Your task to perform on an android device: In the Simple Habit app, Set a timer for 10 minutes for meditation and Complete the activity
Image 0: 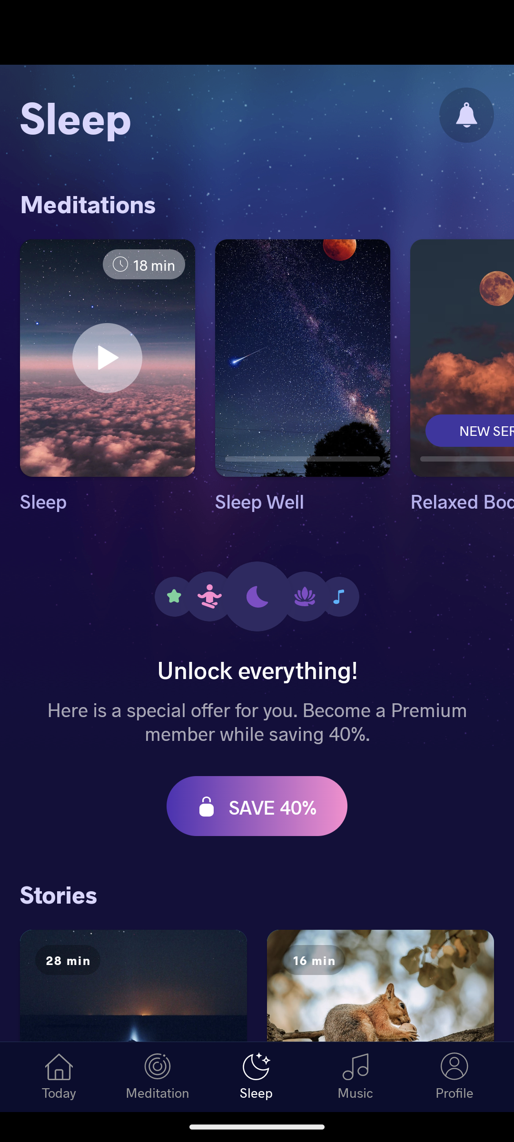
Open the Simple Habit app
Step 0: open app "Simple Habit"
Image 1: 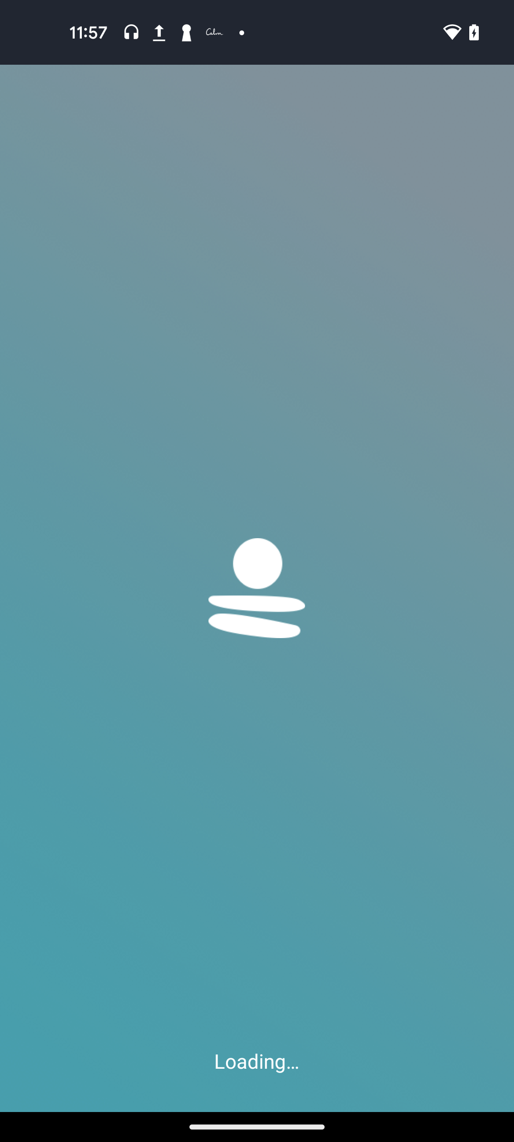
Open the Simple Habit app
Step 1: wait
Image 2: 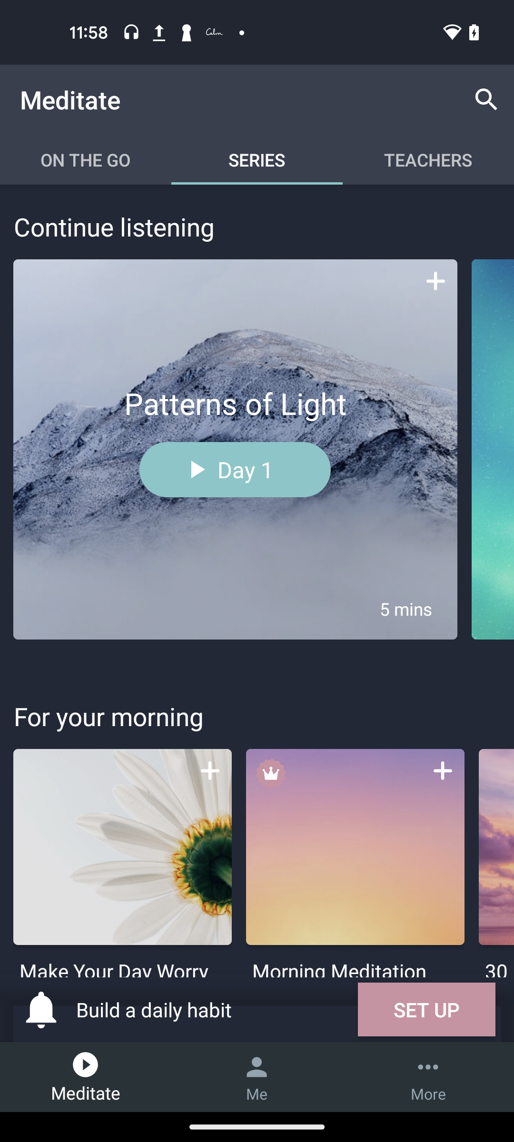
Click on the on the go section 
Step 2: click (85, 159)
Image 3: 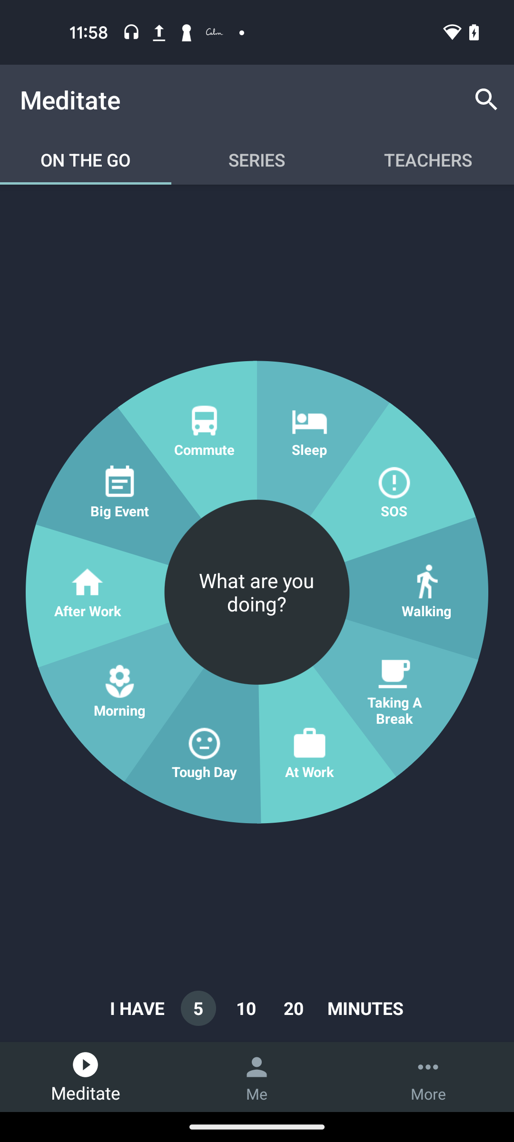
Set the timer for 10 minutes
Step 3: click (246, 1008)
Image 4: 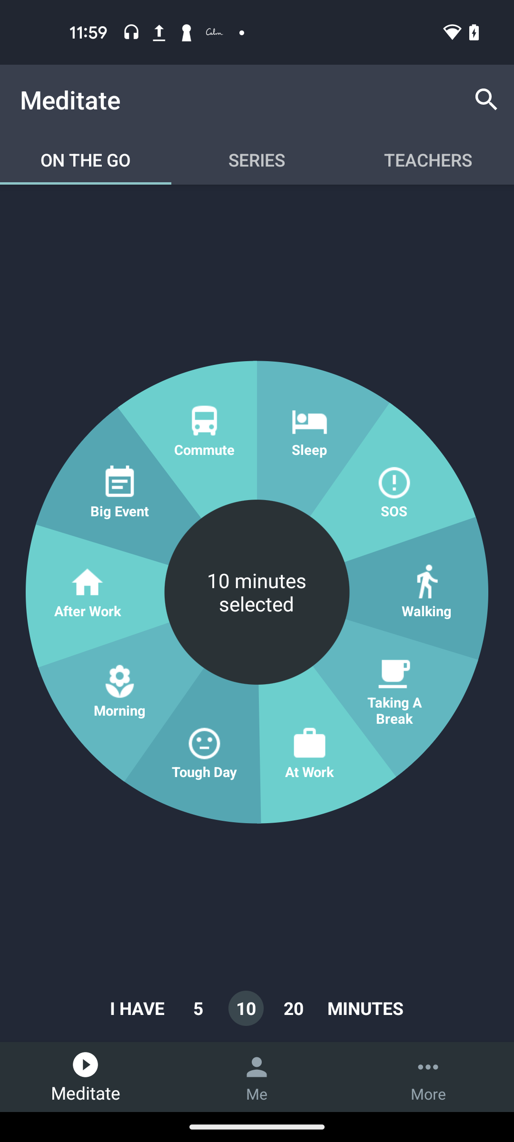
Click on the Walking
Step 4: click (426, 610)
Image 5: 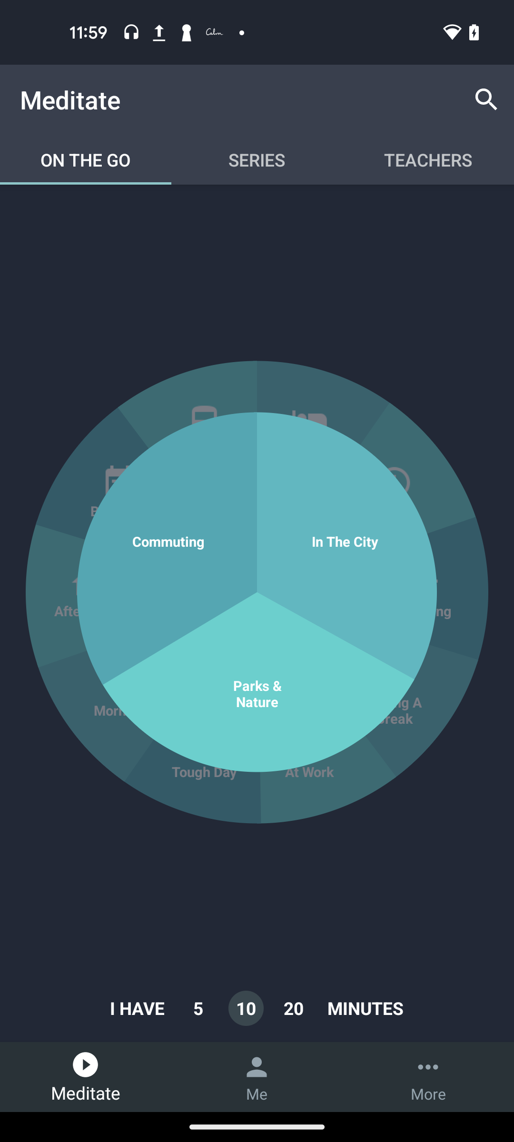
Click on the in The City tab
Step 5: click (345, 541)
Image 6: 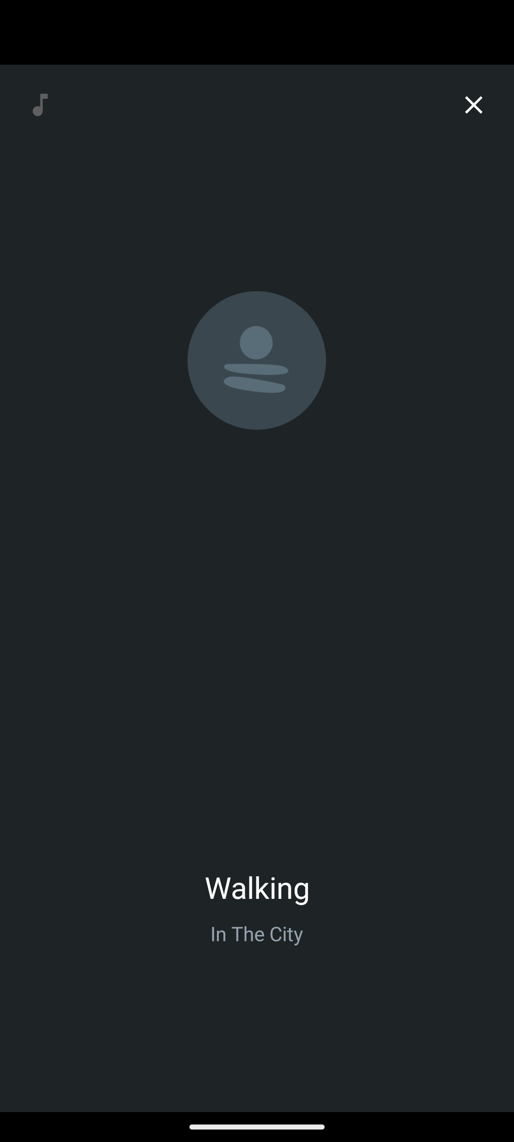
Click on the in The City tab
Step 6: wait
Image 7: 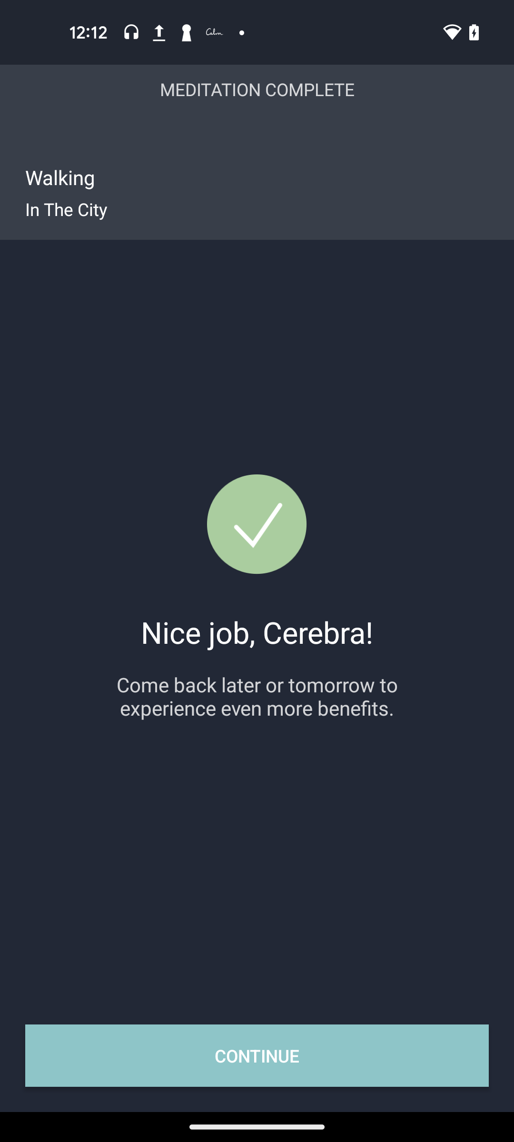
Click on the Continue button at the bottom of the screen
Step 7: click (257, 1055)